Your task to perform on an android device: I want to look at the specifics of the men's athletic shoes on the Etsy app.
Image 0: 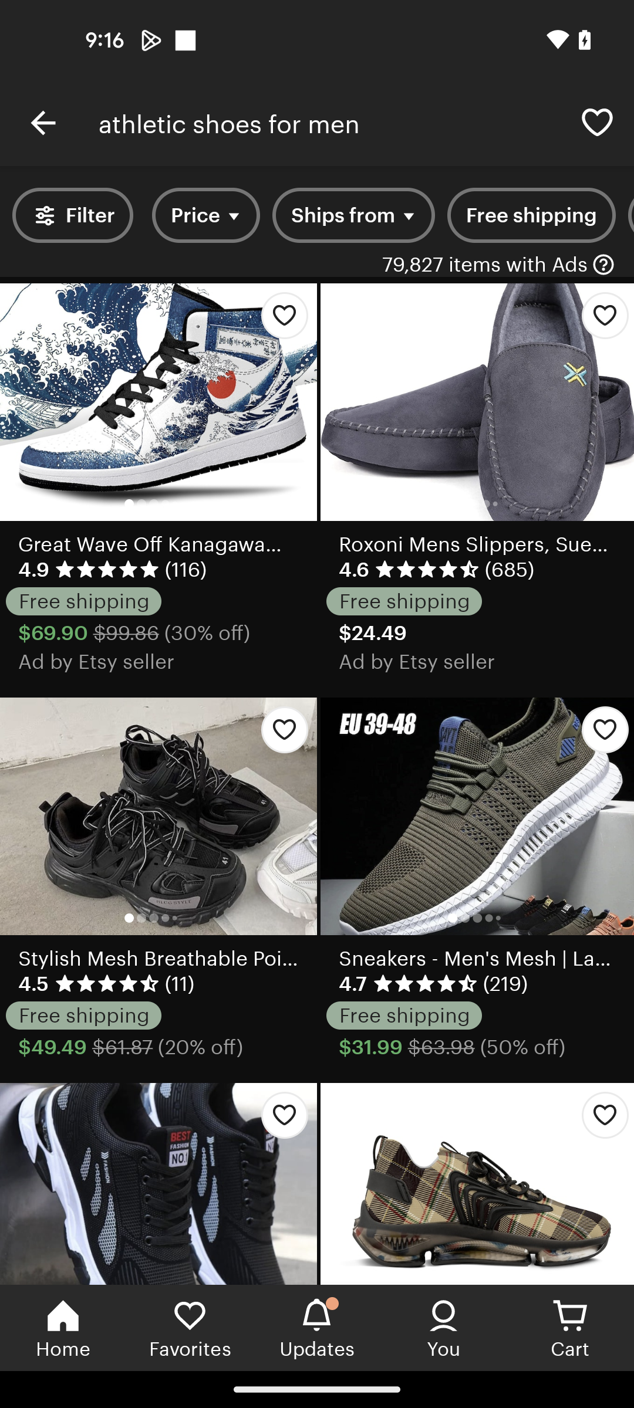
Swipe up to men's athletic shoes
Step 0: scroll down
Image 1: 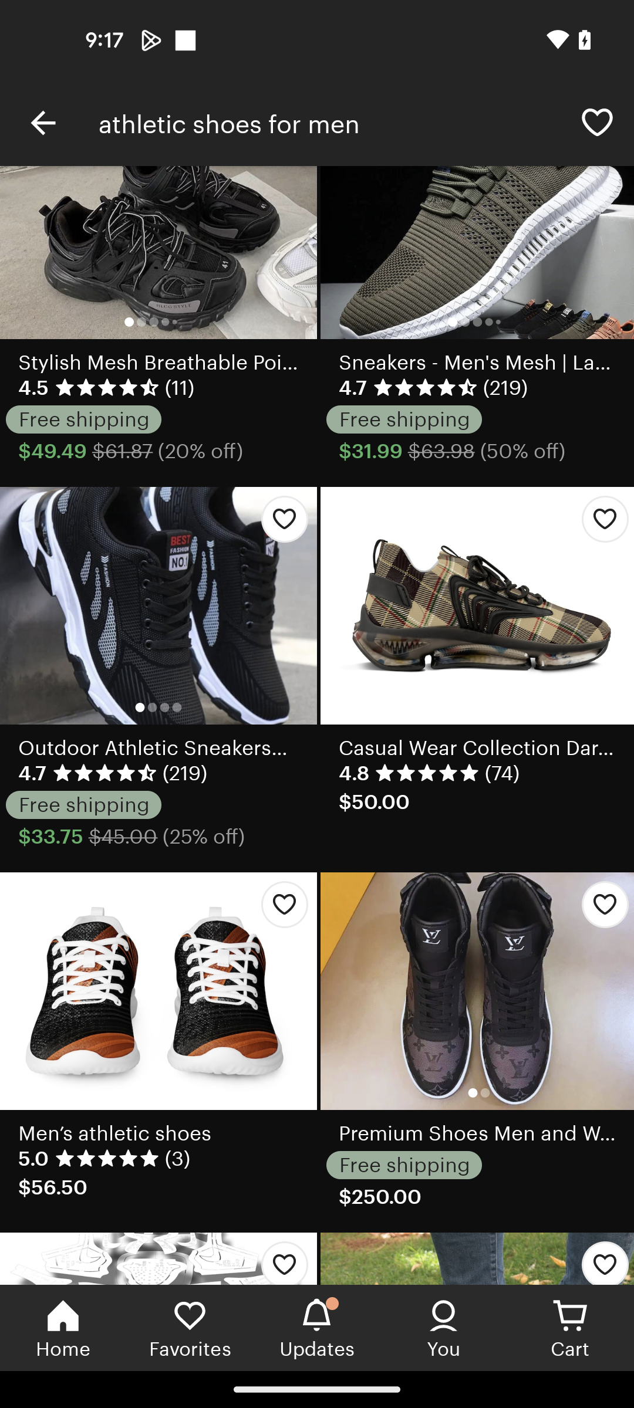
Open the Men's athletic shoes 
Step 1: click (125, 1071)
Image 2: 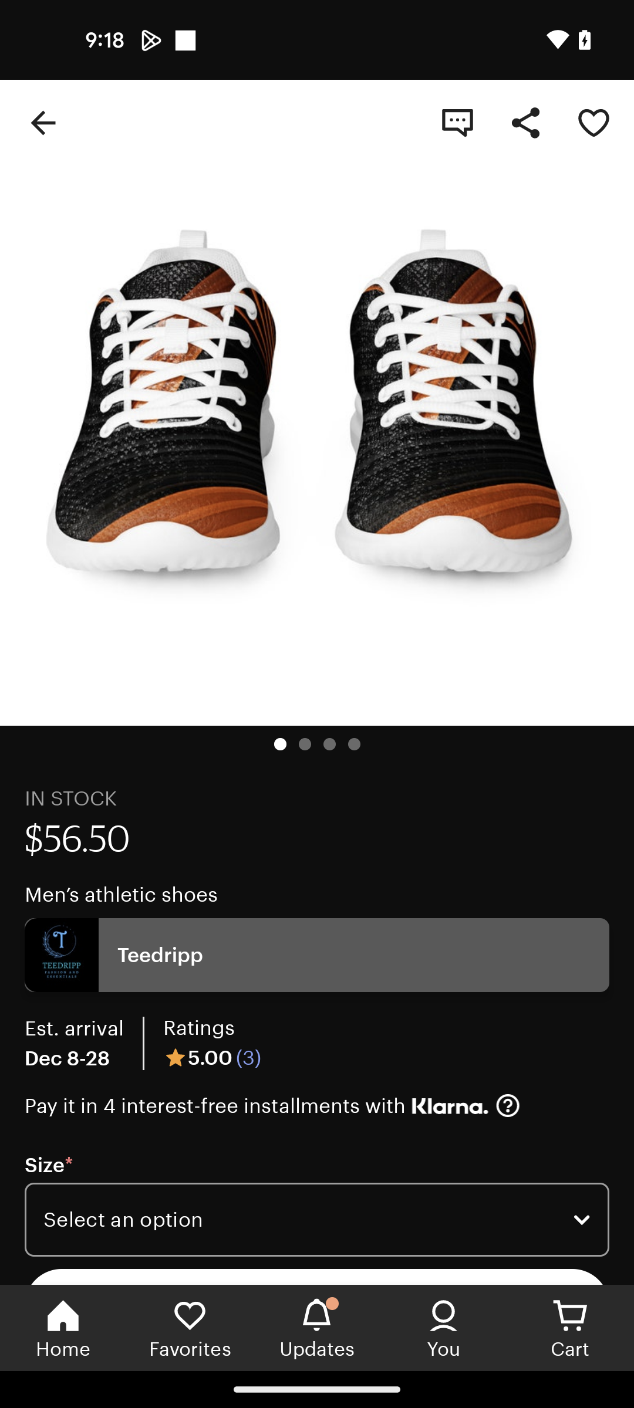
Swipe up to view details
Step 2: scroll down
Image 3: 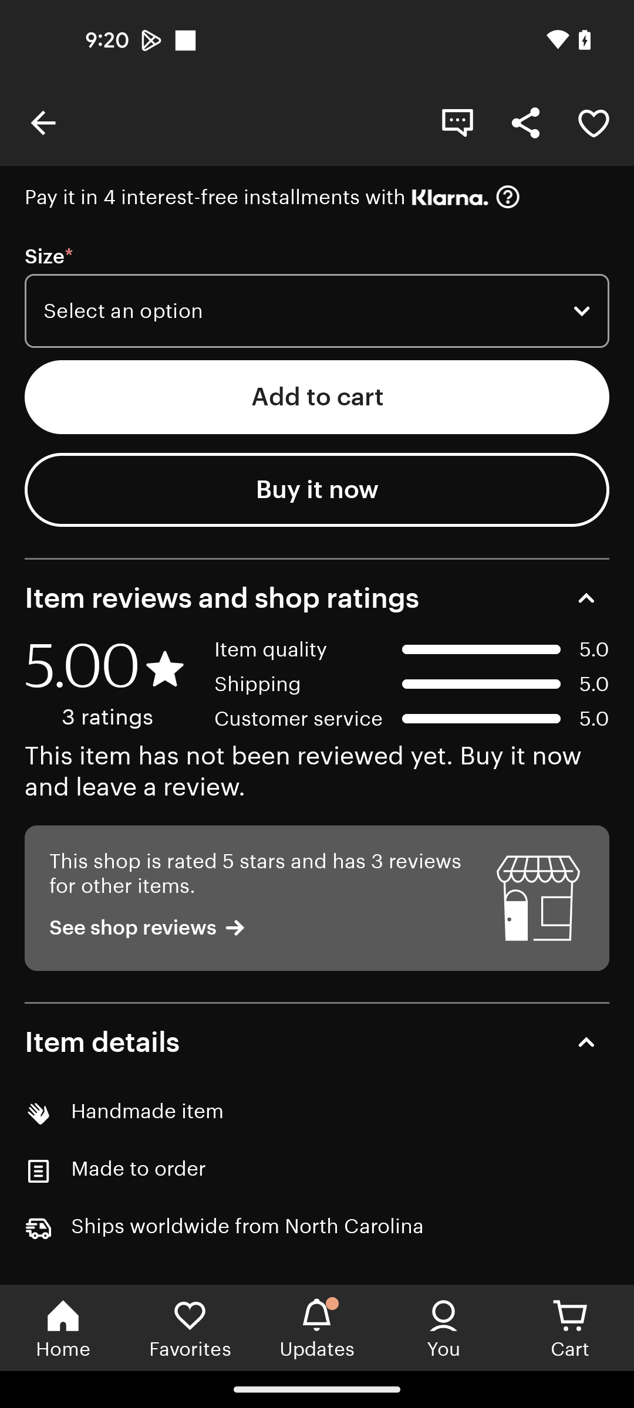
Swipe up to view details
Step 3: scroll down
Image 4: 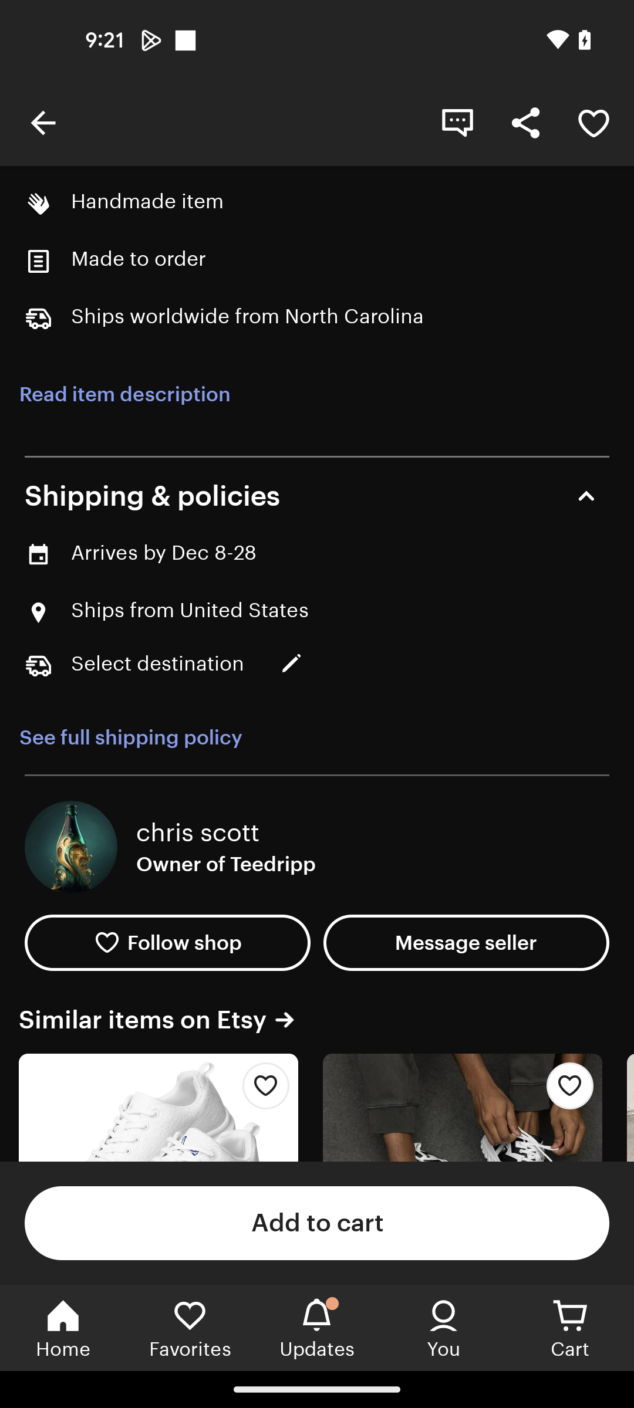
Click on Read item description
Step 4: click (124, 394)